Your task to perform on an android device: Get directions for me by bike from Canada de Gomez to Funes on the clock apps.
Image 0: 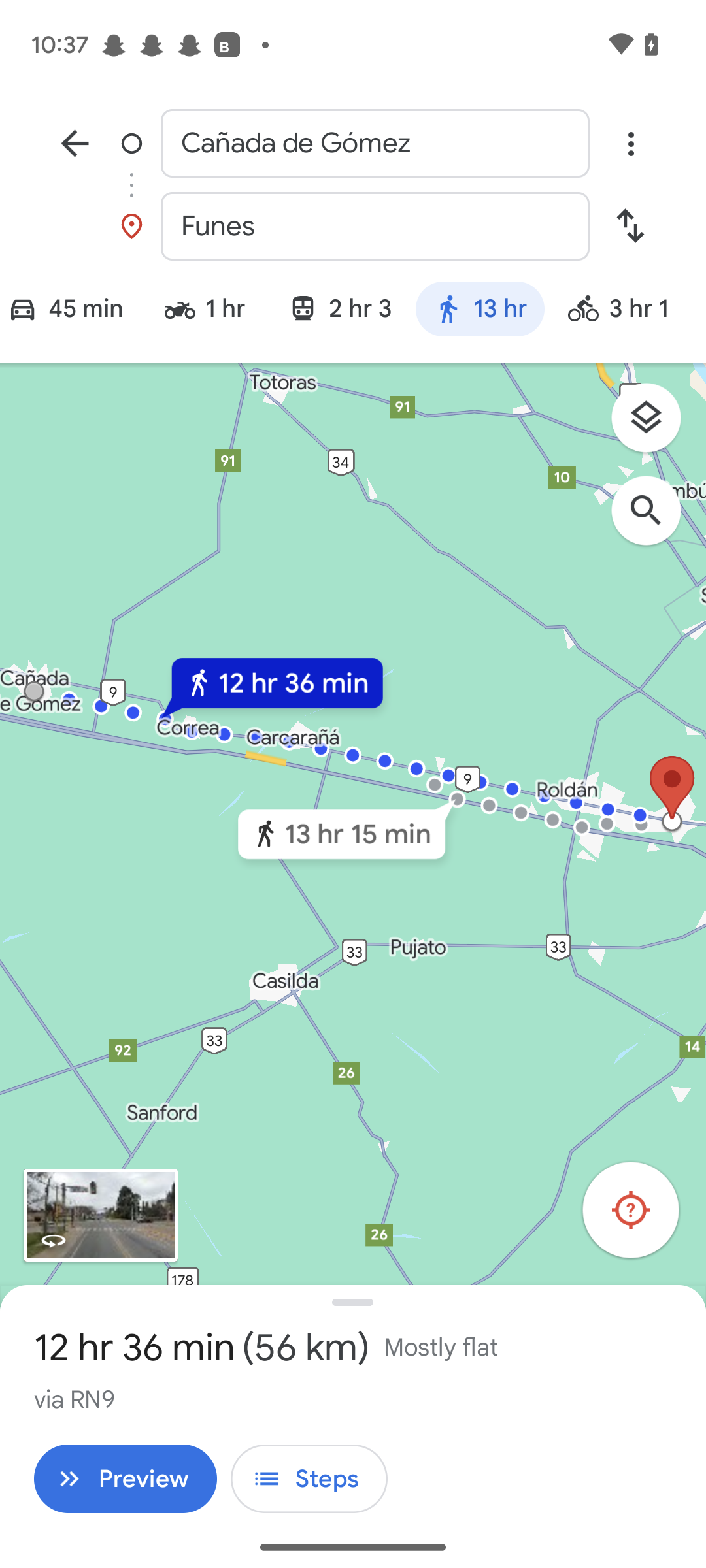
Click on the bike tab on the right side of the walking tab.
Step 0: click (639, 308)
Image 1: 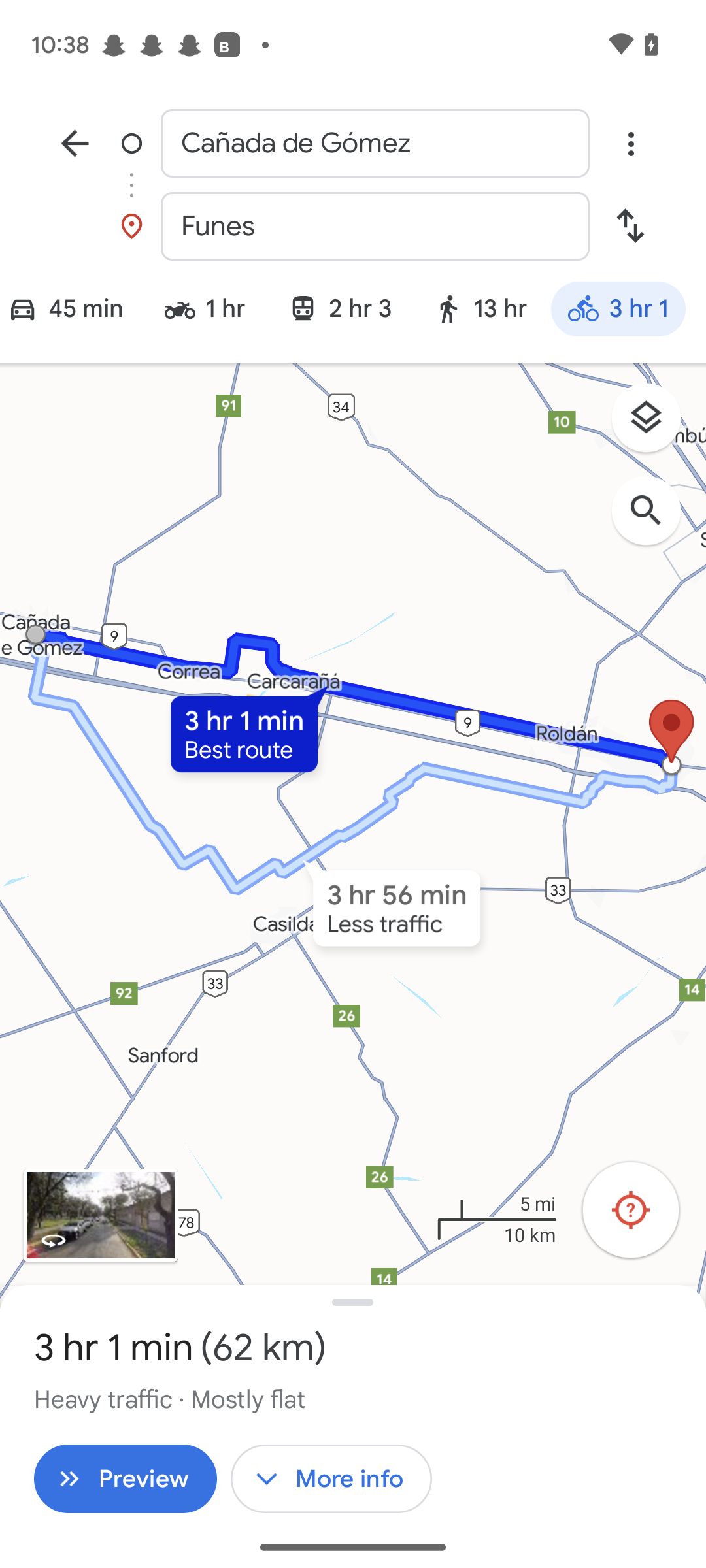
Click on the preview tab at the bottom left corner of the screen.
Step 1: click (126, 1478)